Your task to perform on an android device: I want to view the Apple iPhone 15 in the Blue variant, and the memory will be 128GB
Image 0: 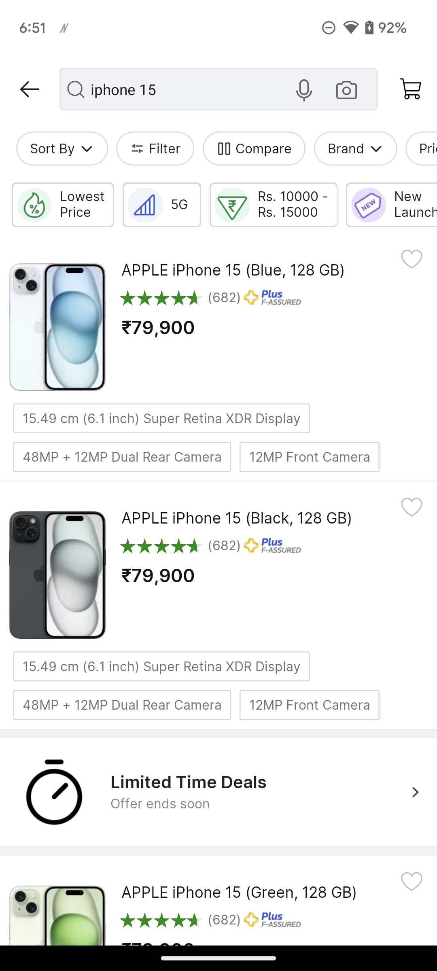
Click on the First iphone suggestion 
Step 0: click (64, 310)
Image 1: 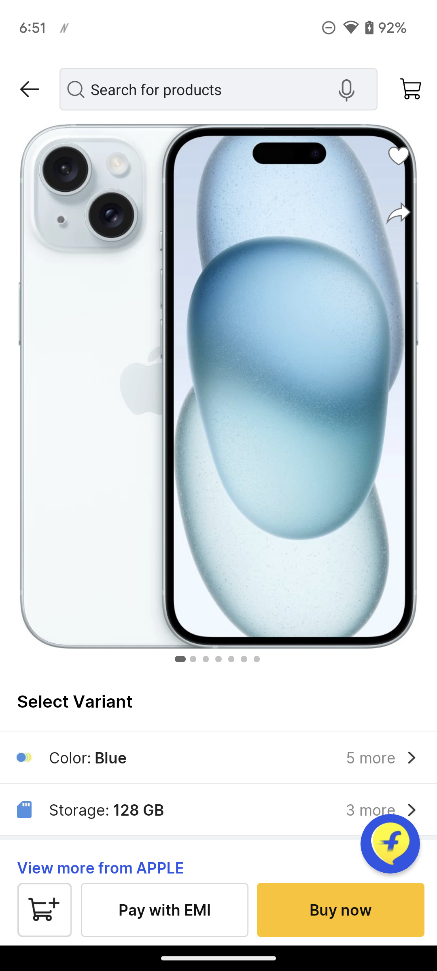
Scroll up to view the iphone 15 details 
Step 1: scroll down
Image 2: 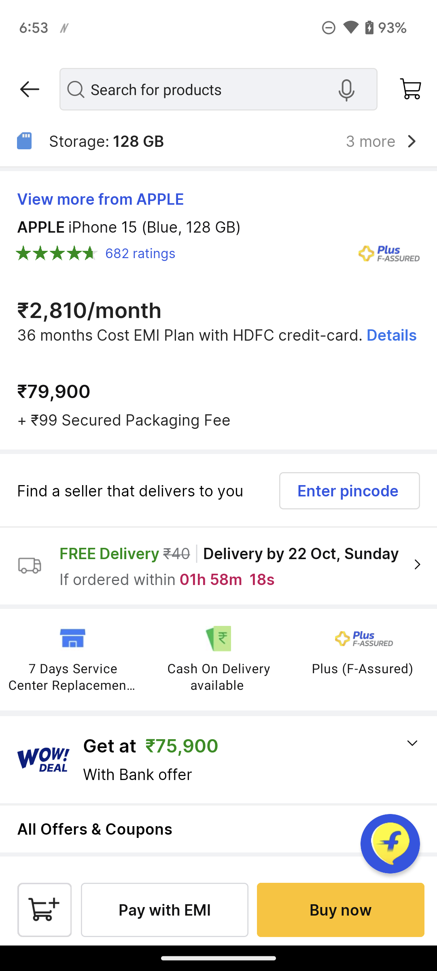
Scroll up to view the iphone 15 details 
Step 2: scroll down
Image 3: 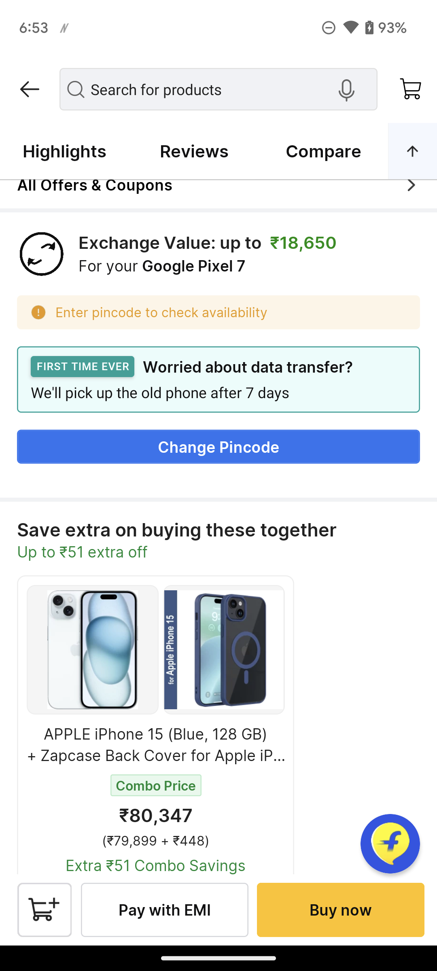
Scroll up to view the iphone 15 details 
Step 3: scroll down
Image 4: 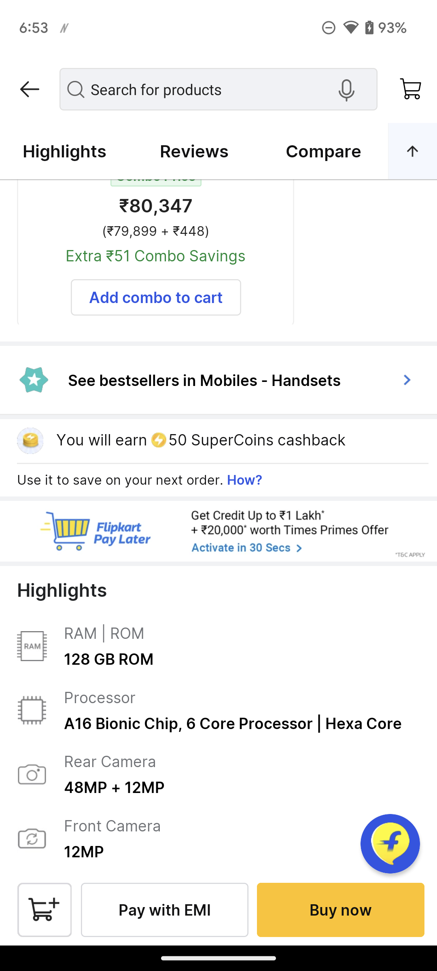
Scroll up to view the iphone 15 details 
Step 4: scroll down